Your task to perform on an android device: Jane wants to organise the same gathering and wants to prepare three cheese broken lasagna so share the recipe with her at janedbwpersonatest@gmail.com.
Image 0: 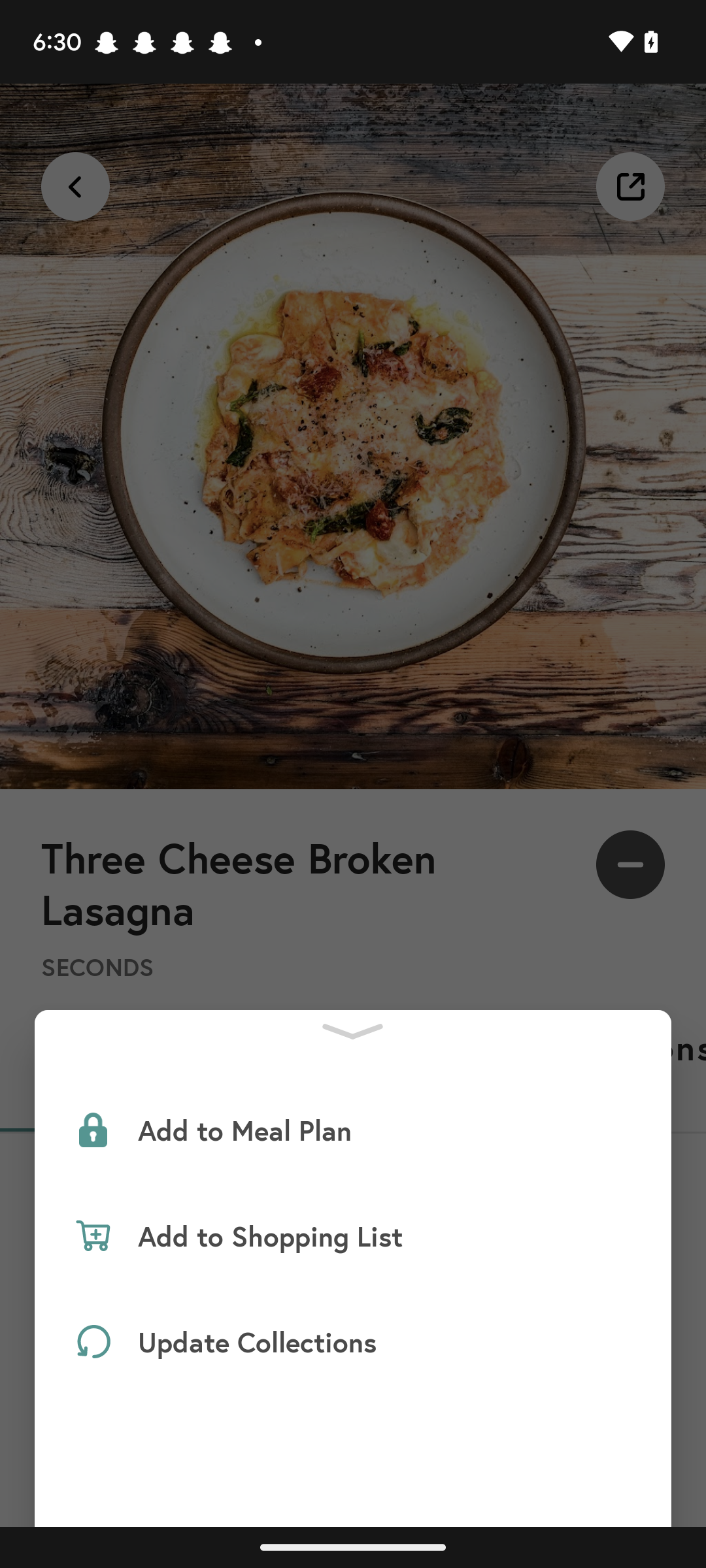
Go back to the previous screen
Step 0: press back button
Image 1: 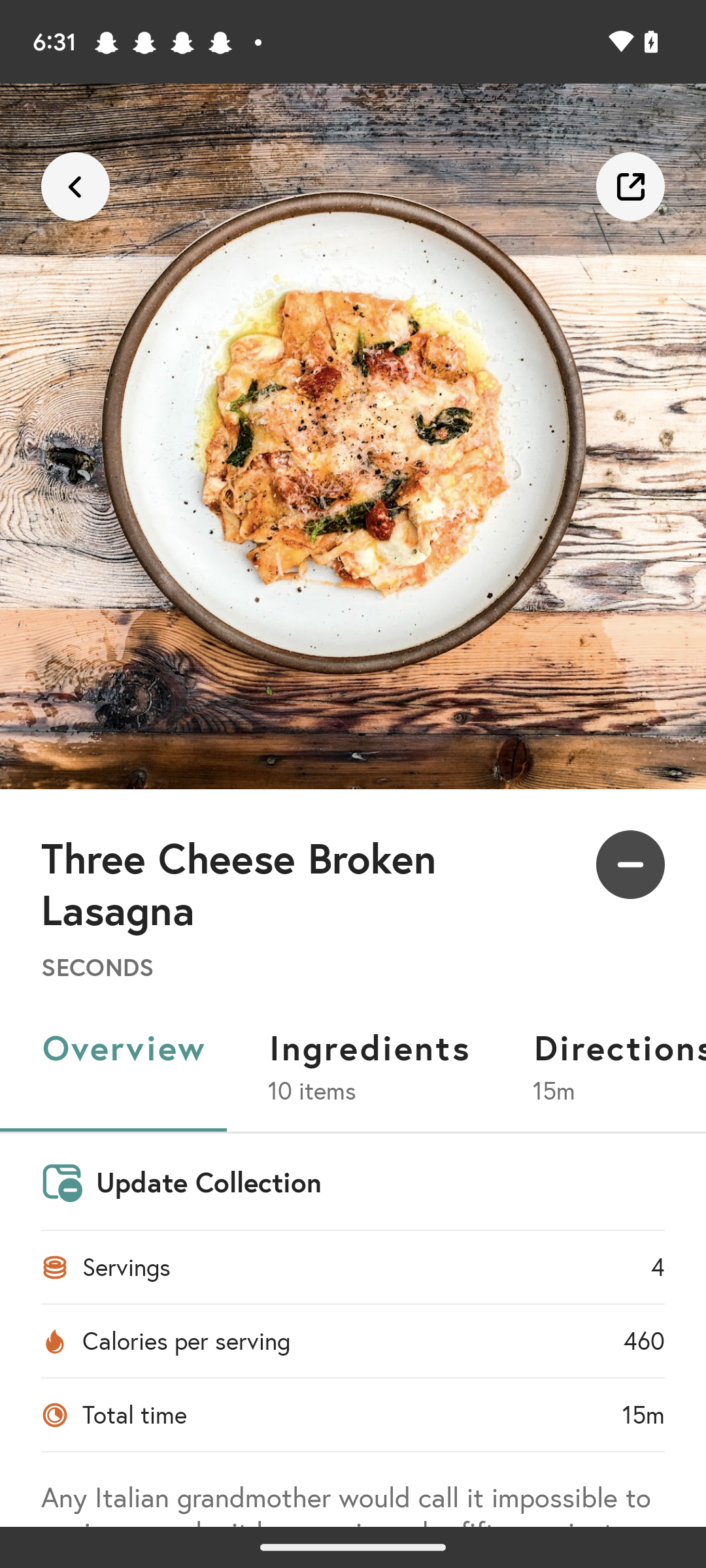
Click on the share icon at the top right corner of the screen
Step 1: click (630, 186)
Image 2: 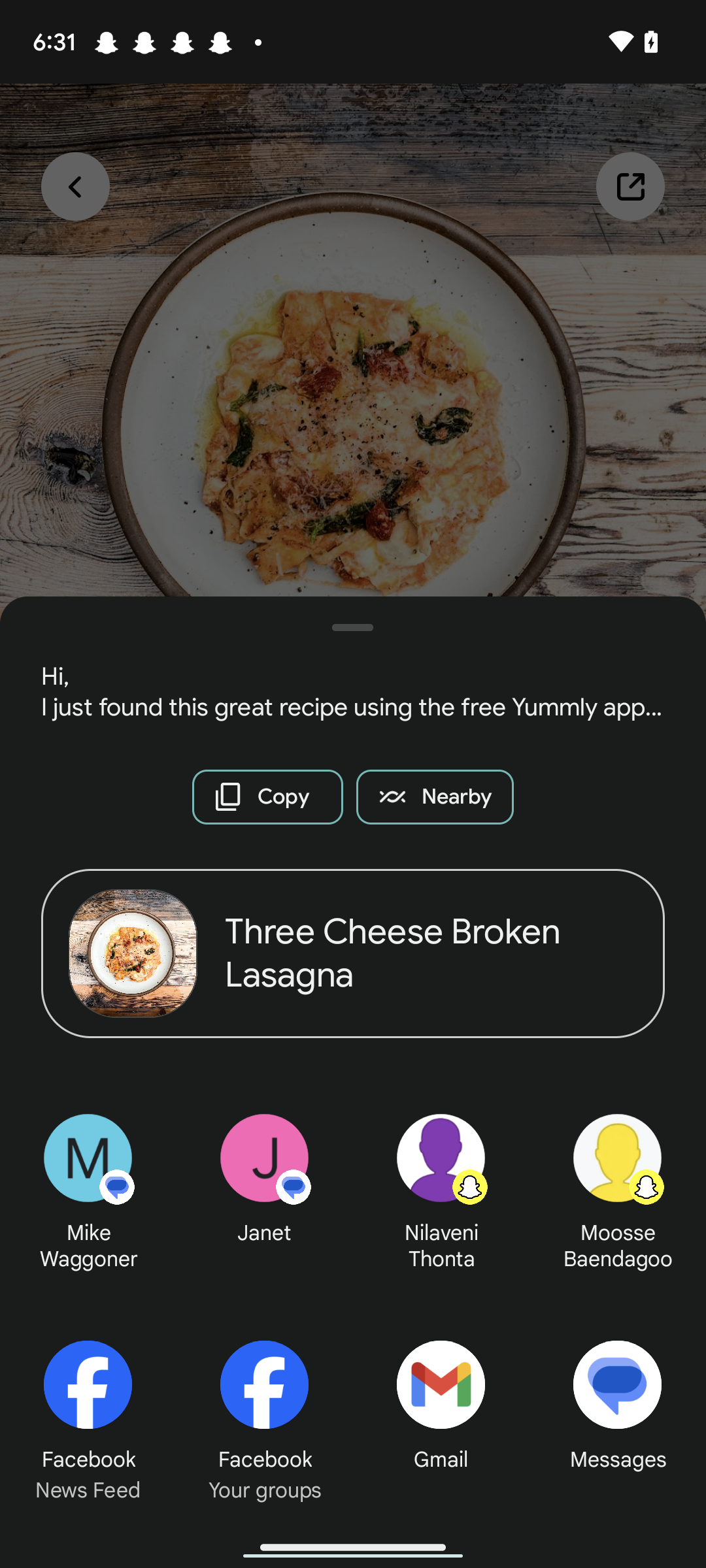
Click on the gmail option
Step 2: click (441, 1411)
Image 3: 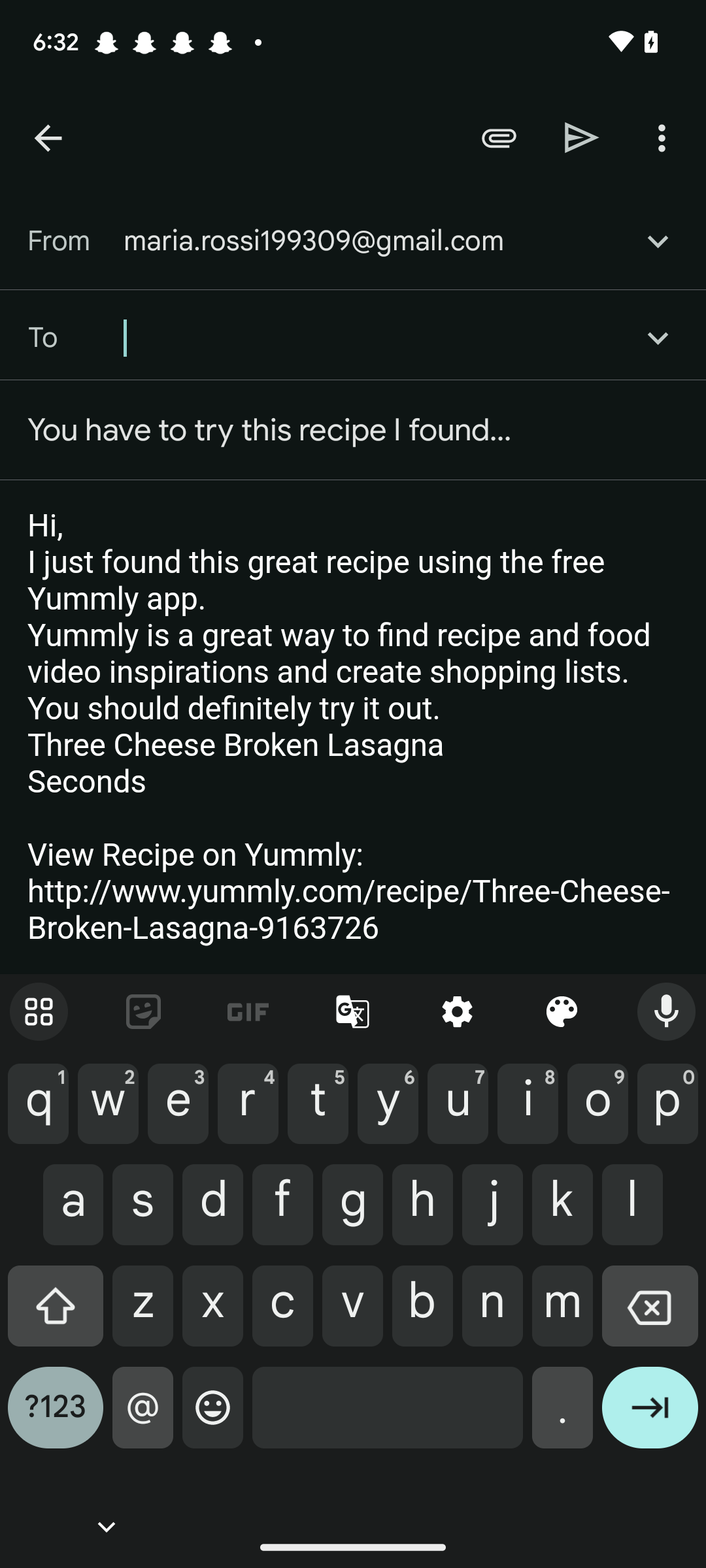
Enter the recipient id as janedbwpersonatest@gmail.com
Step 3: type "janedbwpersonatest@gmail.com"
Image 4: 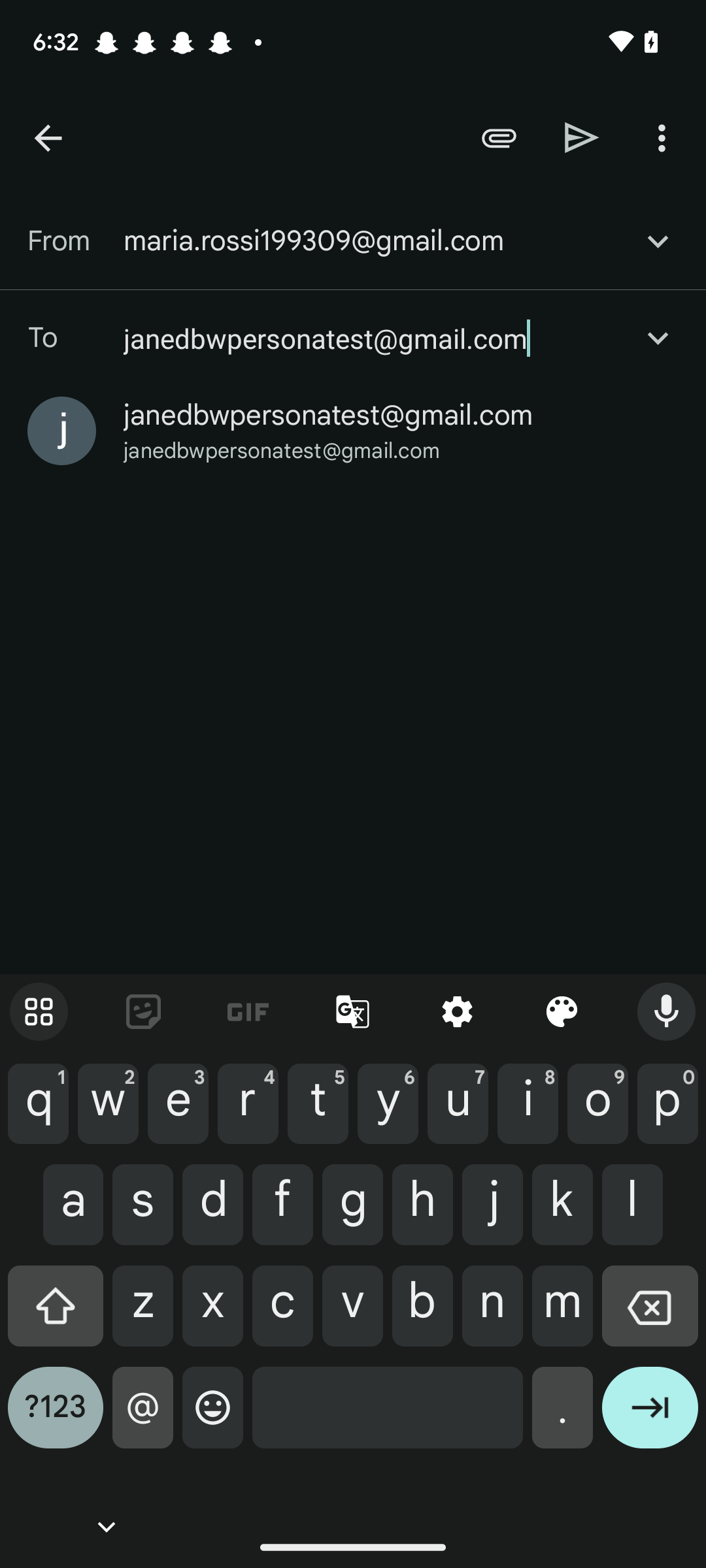
Click on the enter icon on the keyboard
Step 4: click (650, 1418)
Image 5: 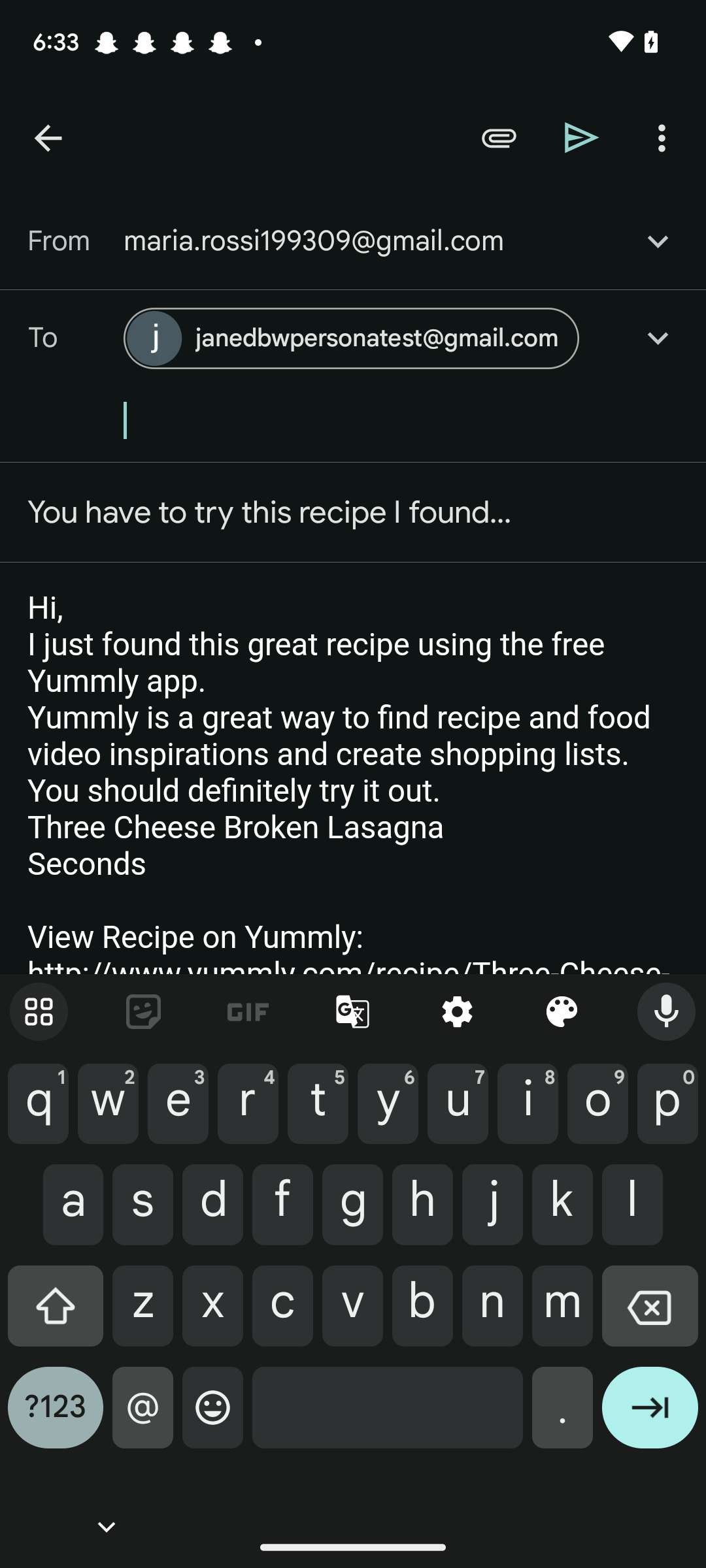
Click on the send icon at the top of the screen
Step 5: click (582, 138)